Your task to perform on an android device: I want to give a name to my song recording so that I don't get confused. Title my song recording Wonderful Town in the Voice Recorder-URecorder app.
Image 0: 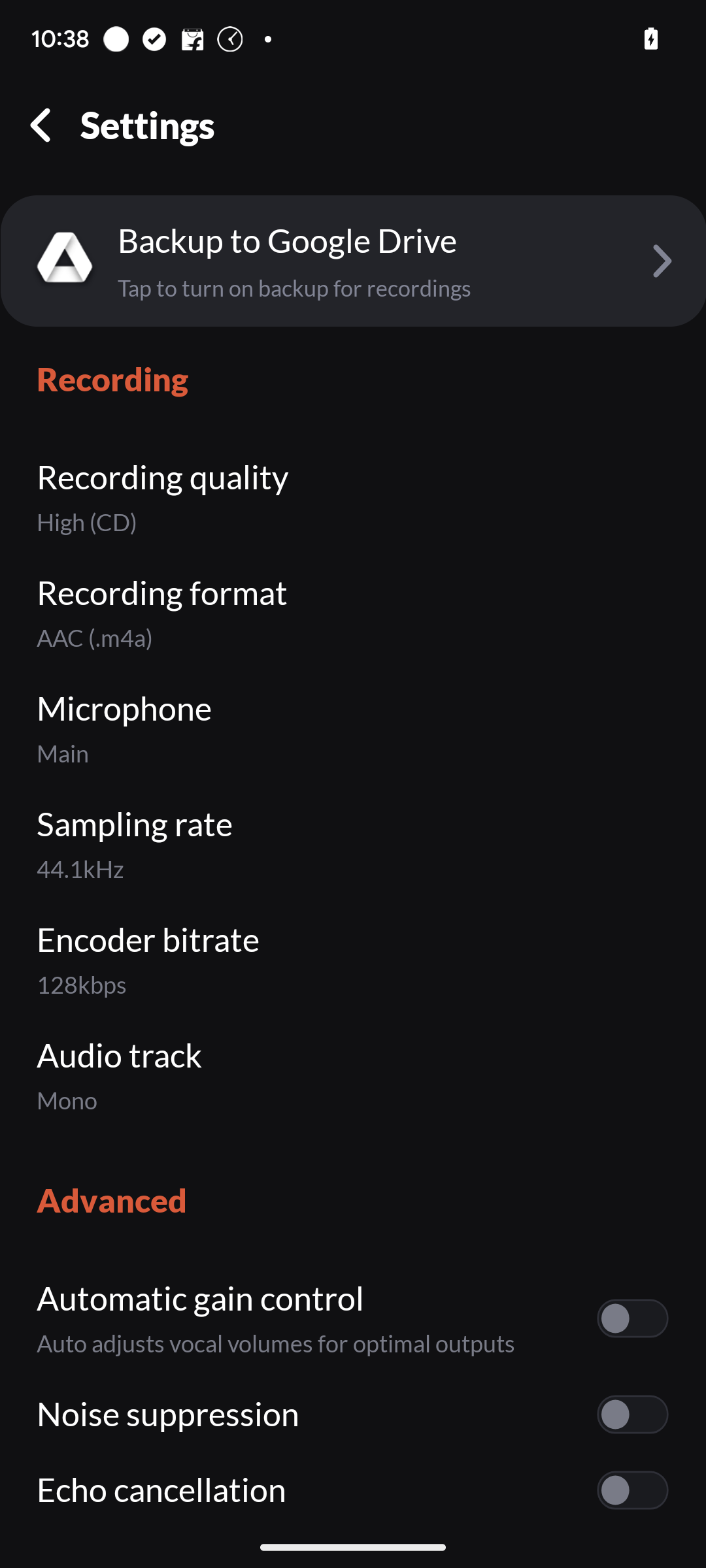
Click on the arrow backward button.
Step 0: click (39, 124)
Image 2: 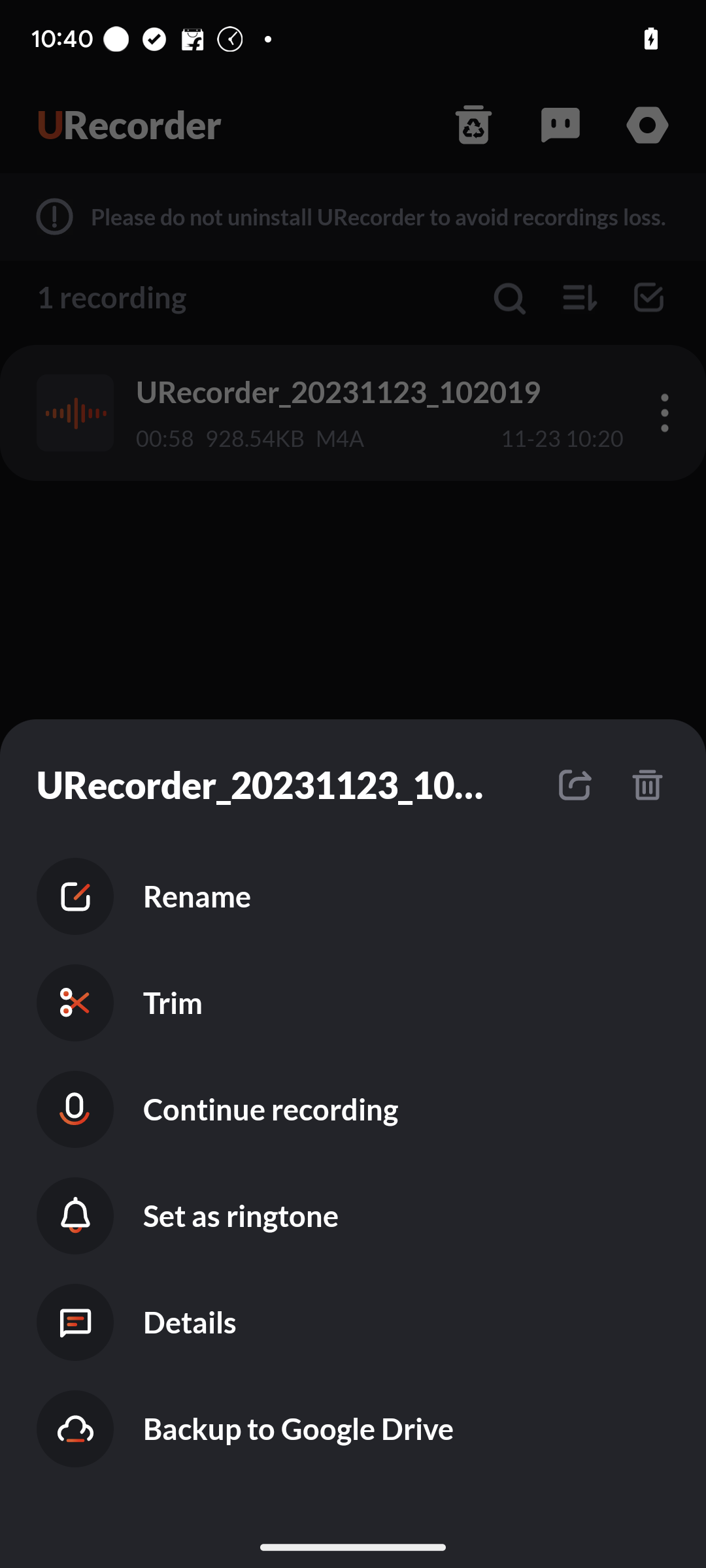
Click on the Rename button.
Step 2: click (391, 896)
Image 3: 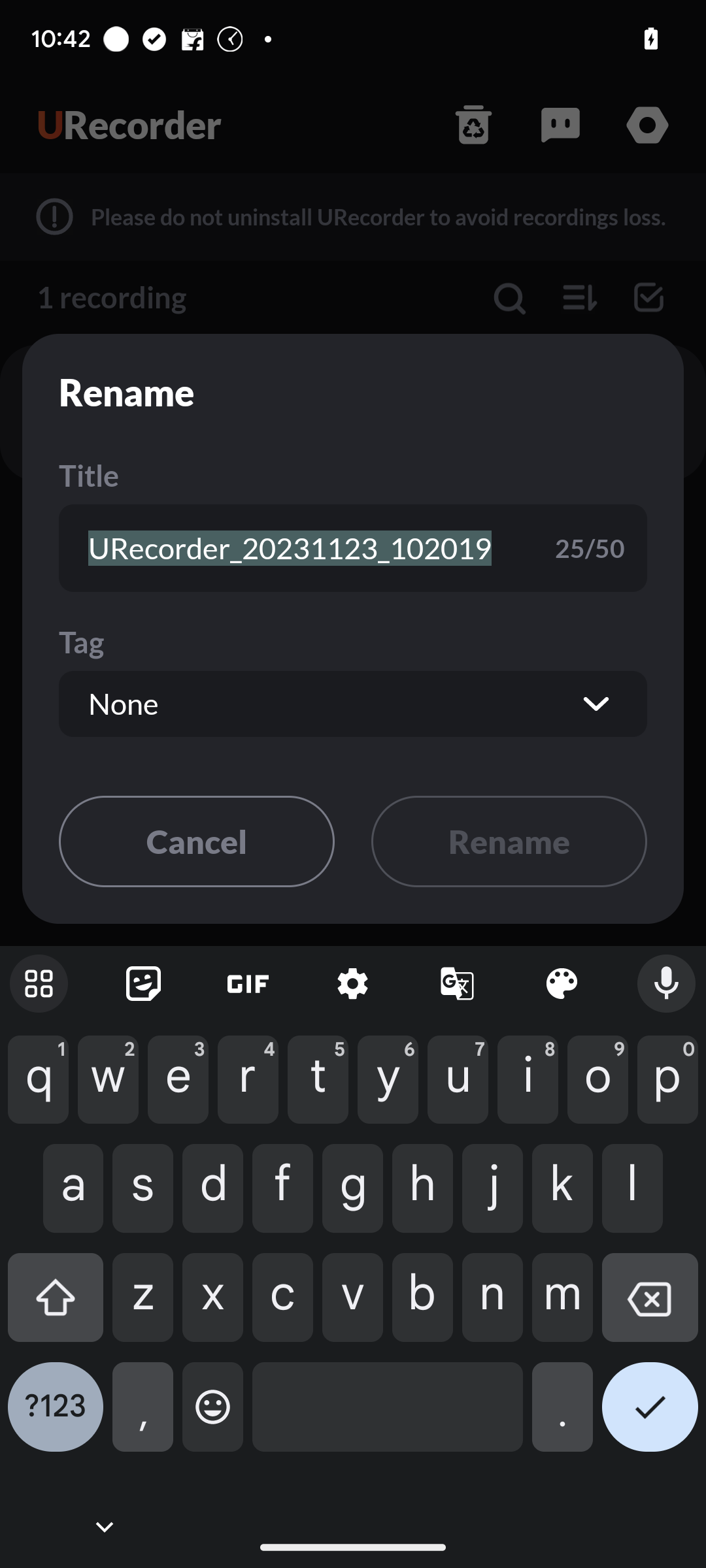
Click on the backspace icon from the keyboard.
Step 3: click (650, 1307)
Image 4: 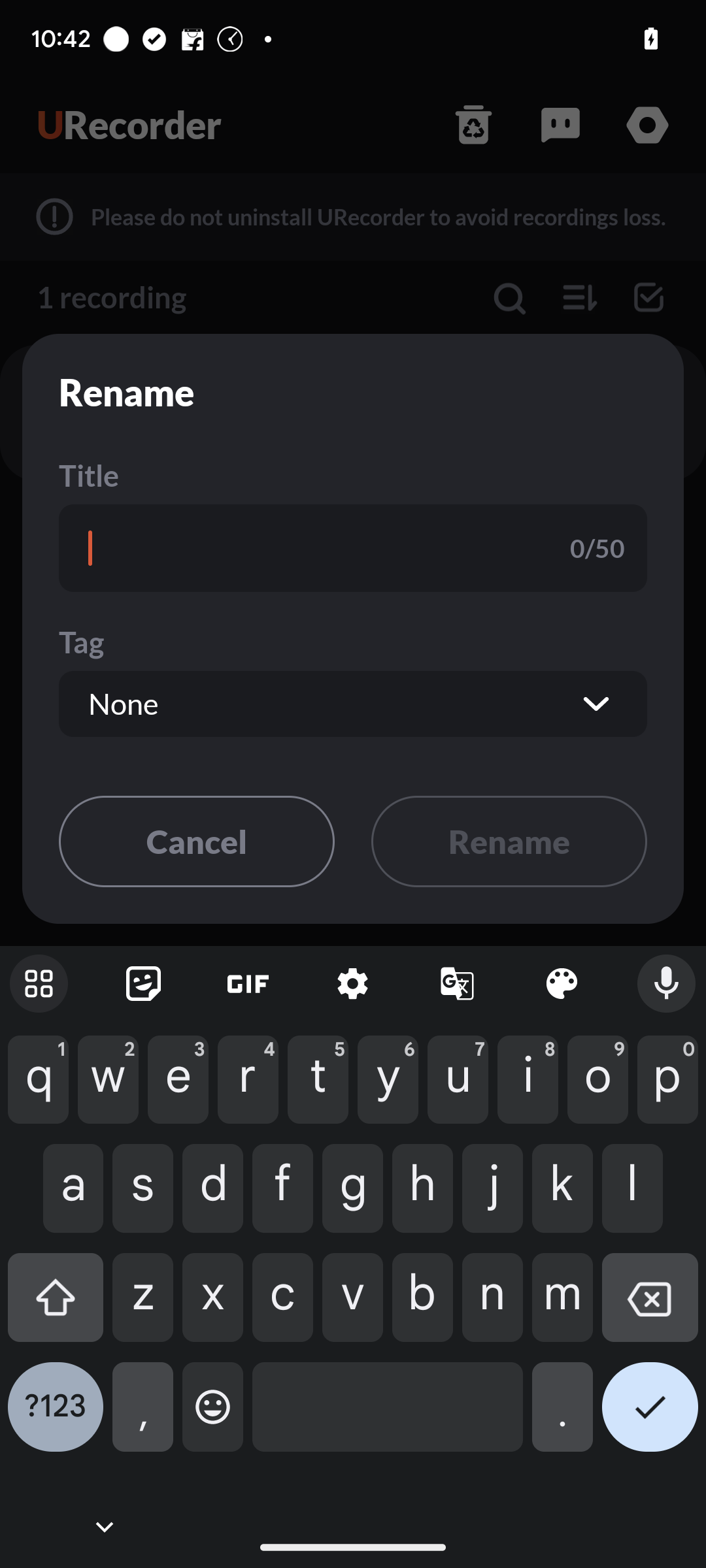
Now enter the title as Wonderful Town.
Step 4: type "Wonderful Town"
Image 5: 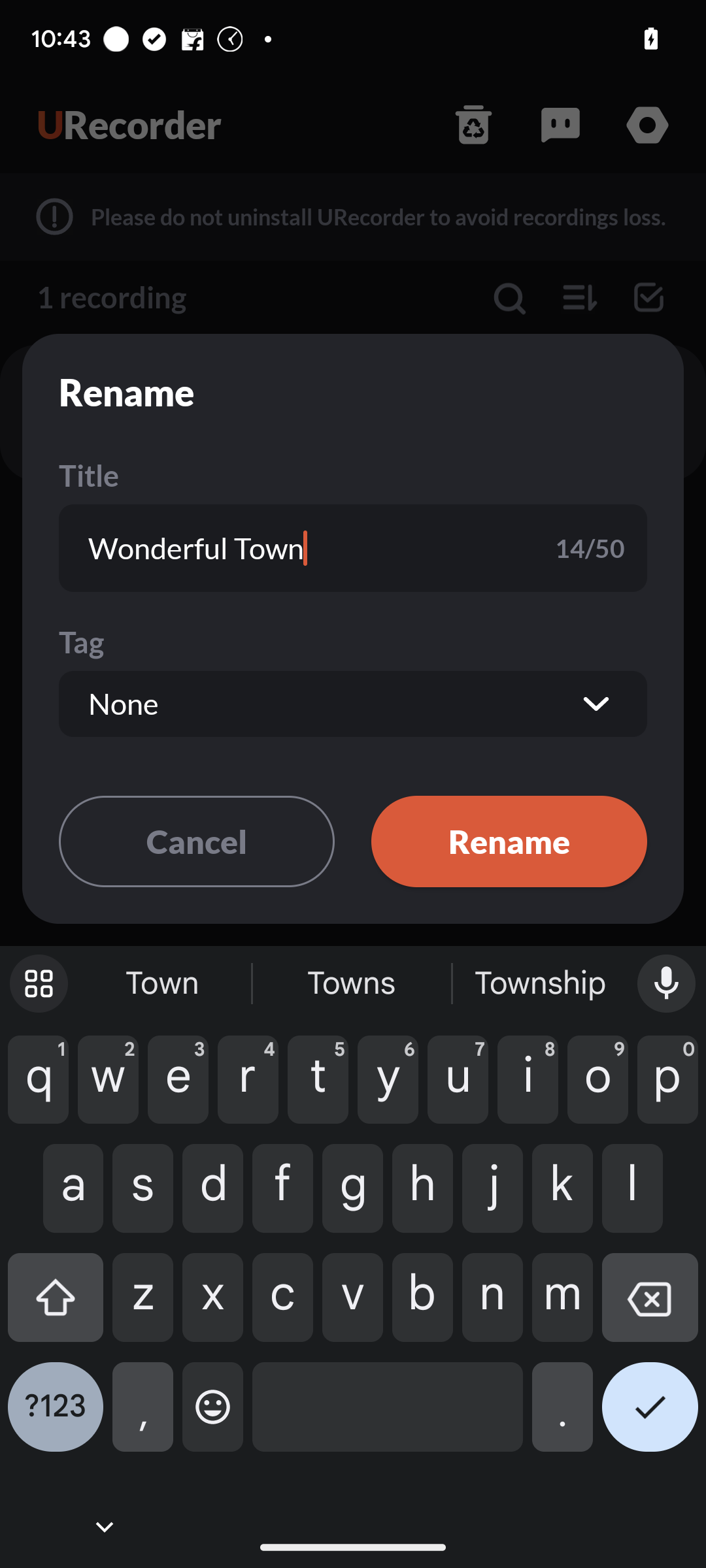
Click on the rename button.
Step 5: click (509, 841)